Your task to perform on an android device: Search for the text schools throughout this book
Image 0: 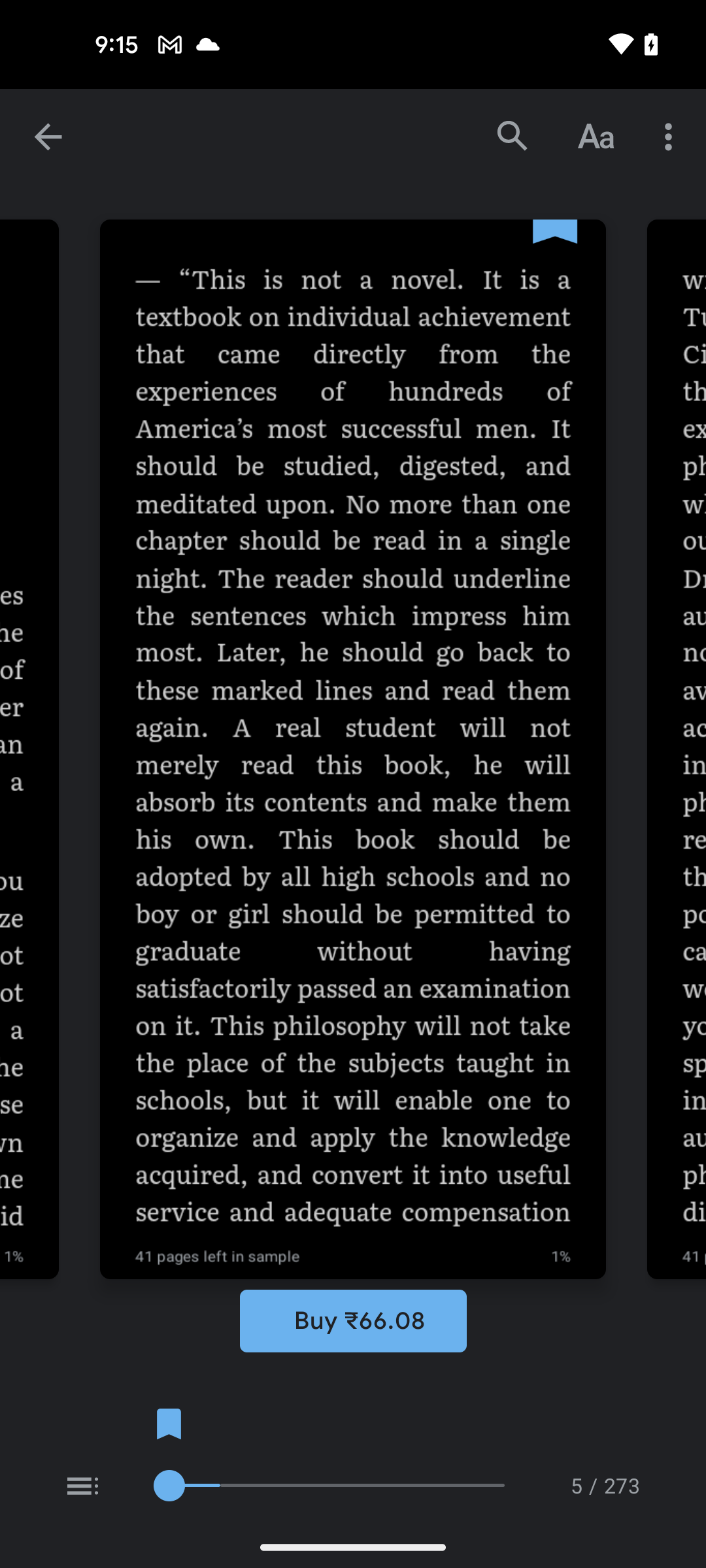
click on the search icon
Step 0: click (513, 137)
Image 1: 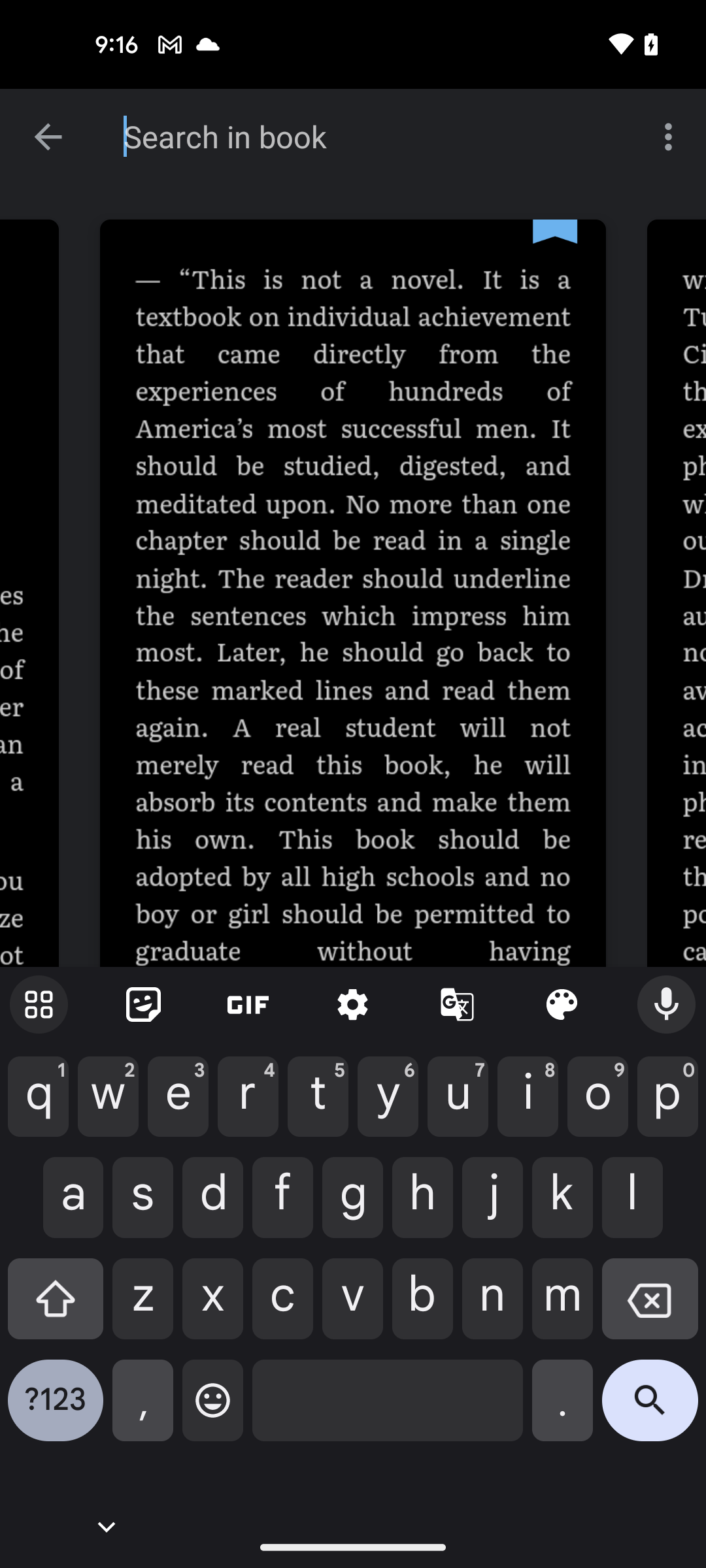
type text schools
Step 1: type "schools"
Image 2: 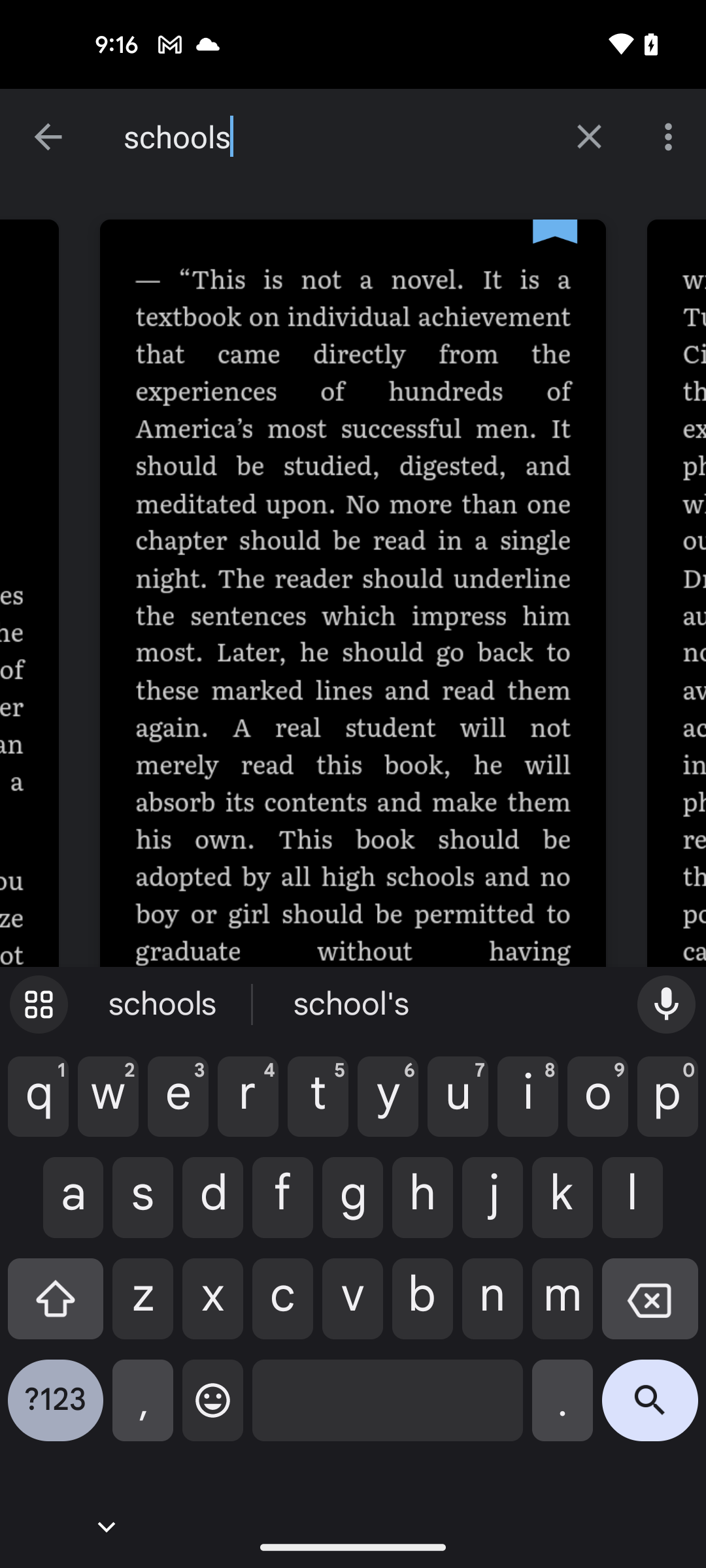
click on the search icon
Step 2: click (650, 1410)